Your task to perform on an android device: I want to get the direction from Groningen, Netherlands, to Paris because I am going for the first time in my life
Image 0: 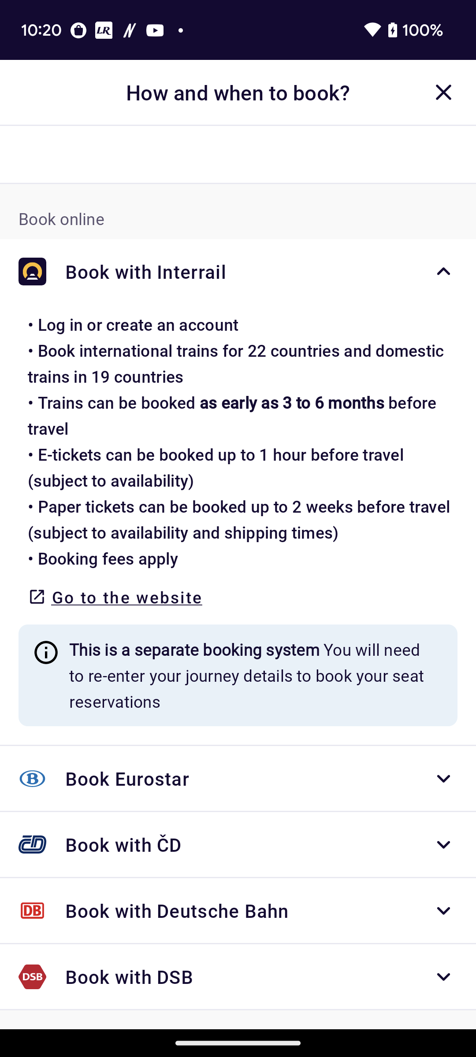
Click on the cross icon at the top right of the screen
Step 0: click (443, 92)
Image 1: 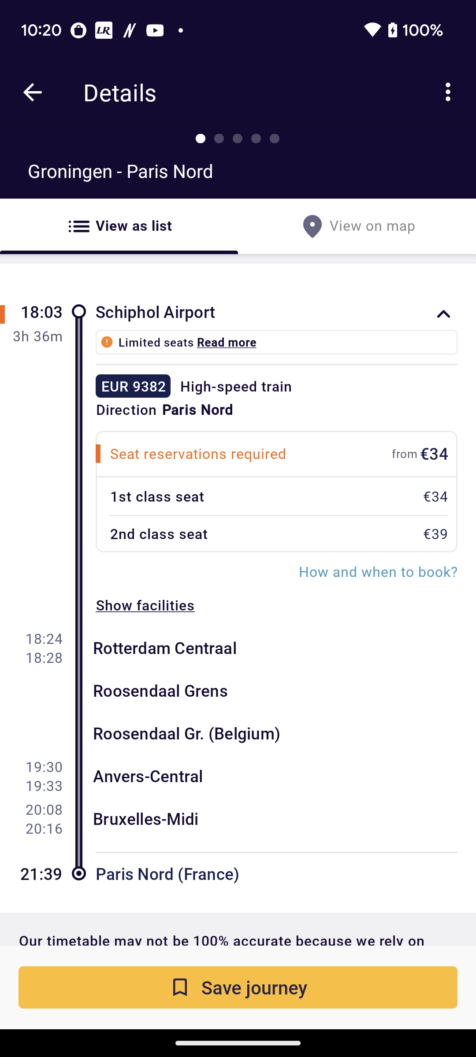
Scroll down to view the direction 
Step 1: scroll up